Your task to perform on an android device: In the eBay app, compare the pricing of different types of shoes from the same brand.
Image 0: 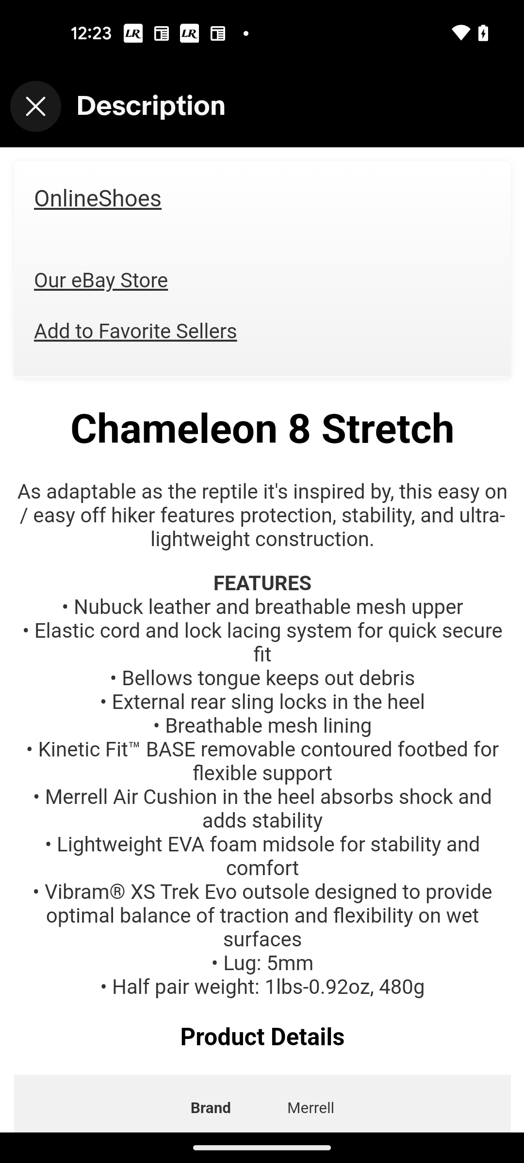
Go back to the previous screen
Step 0: press back button
Image 1: 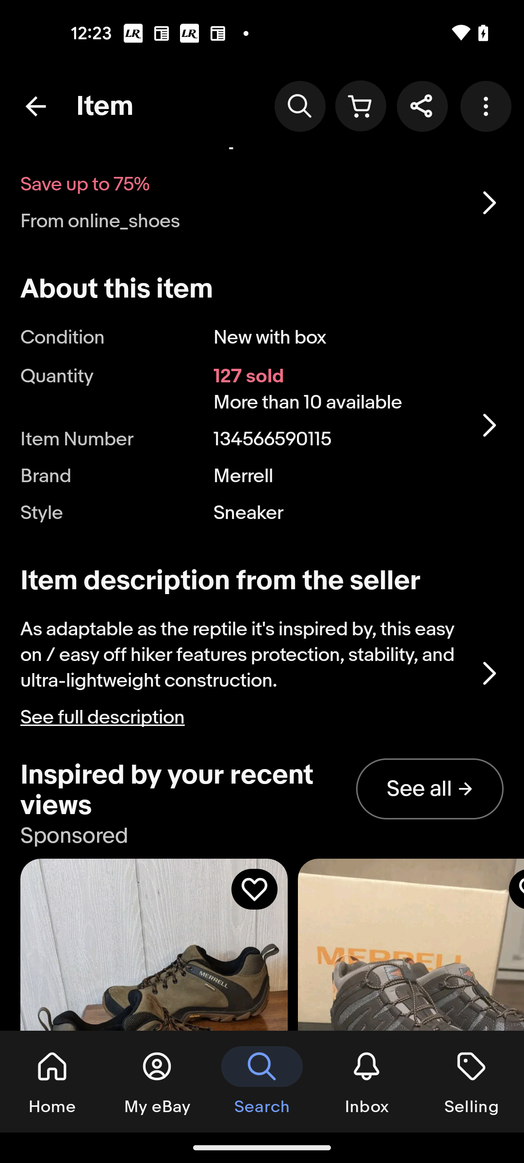
Swipe up to Similar items
Step 1: scroll down
Image 2: 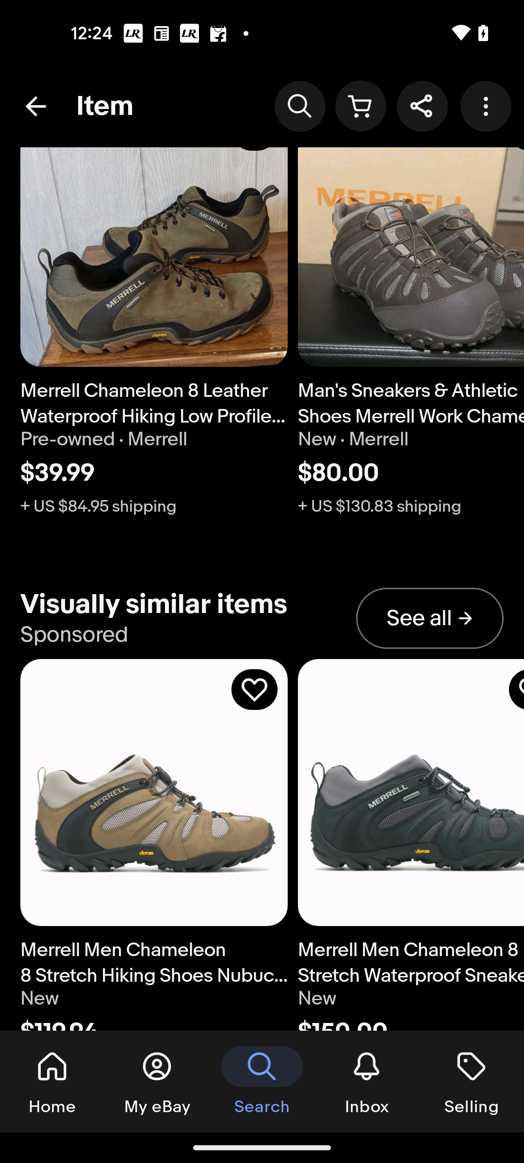
Click on the see all button for visually similar items.
Step 2: click (430, 618)